Your task to perform on an android device: I want to buy the apple iphone 14 in Blue 128 GB  search for the same on the Tata Neu app.
Image 0: 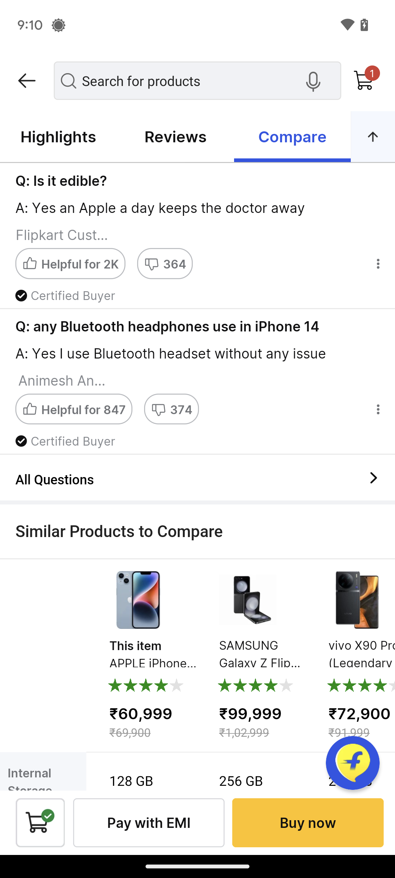
Open the Tata Neu app.
Step 0: open app "Tata Neu"
Image 1: 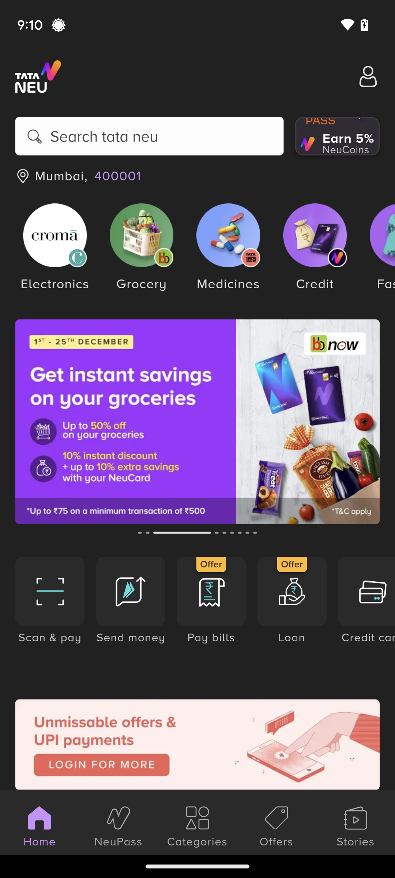
Click on the search  bar at the top of the screen.
Step 1: click (149, 136)
Image 2: 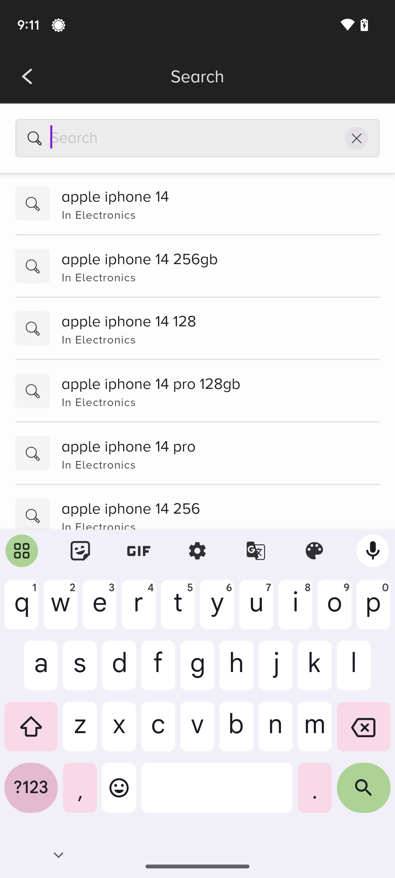
Type in APPLE iphone 14.
Step 2: type "APPLE iphone 14"